Your task to perform on an android device: Play the France Bleu Orleans station as I have heard it is the most famous in the city.
Image 0: 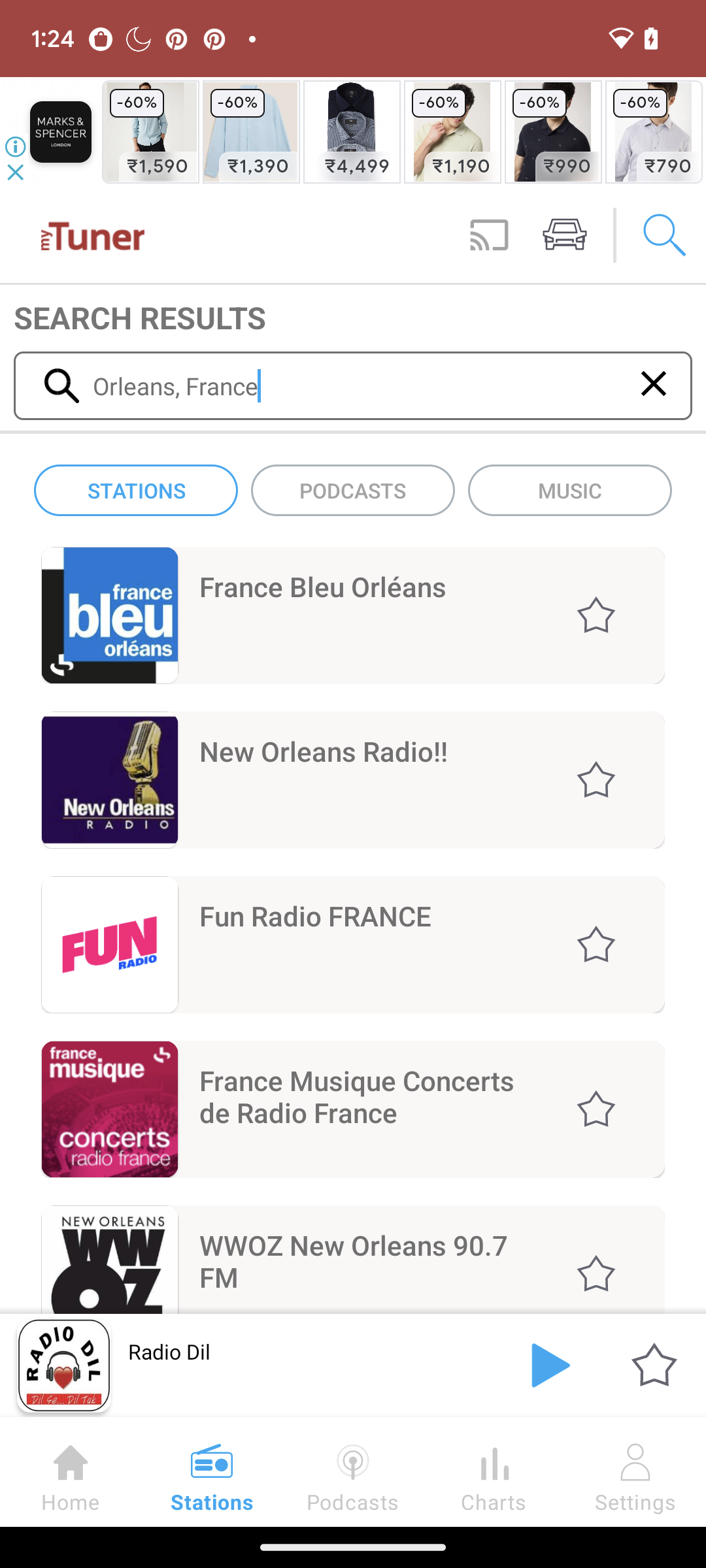
Click on the France Bleu Orleans.
Step 0: click (353, 615)
Image 1: 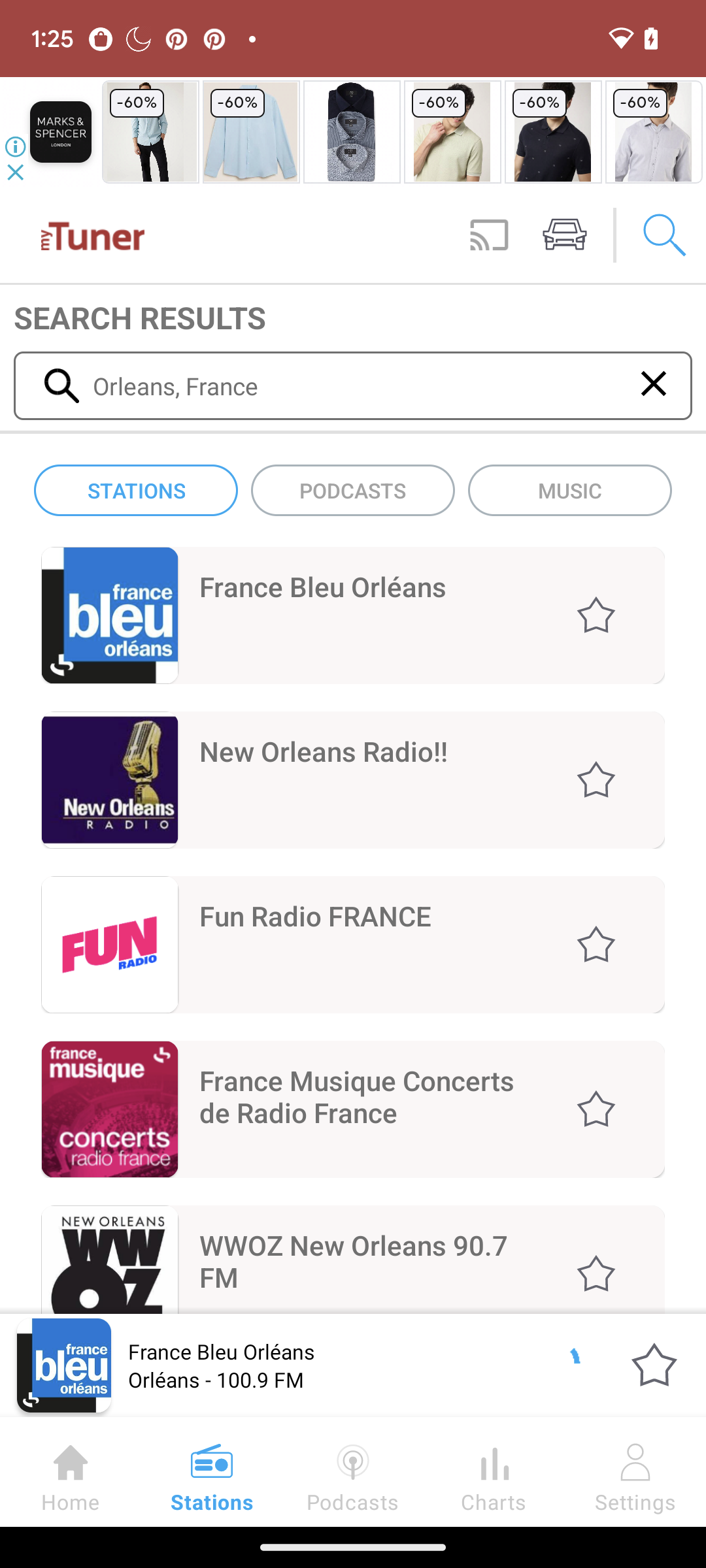
Click on the France Bleu Orleans.
Step 1: wait